Your task to perform on an android device: Share the Office document 2023 with my friend Natalie Larson on the Drive from the Docs app.
Image 0: 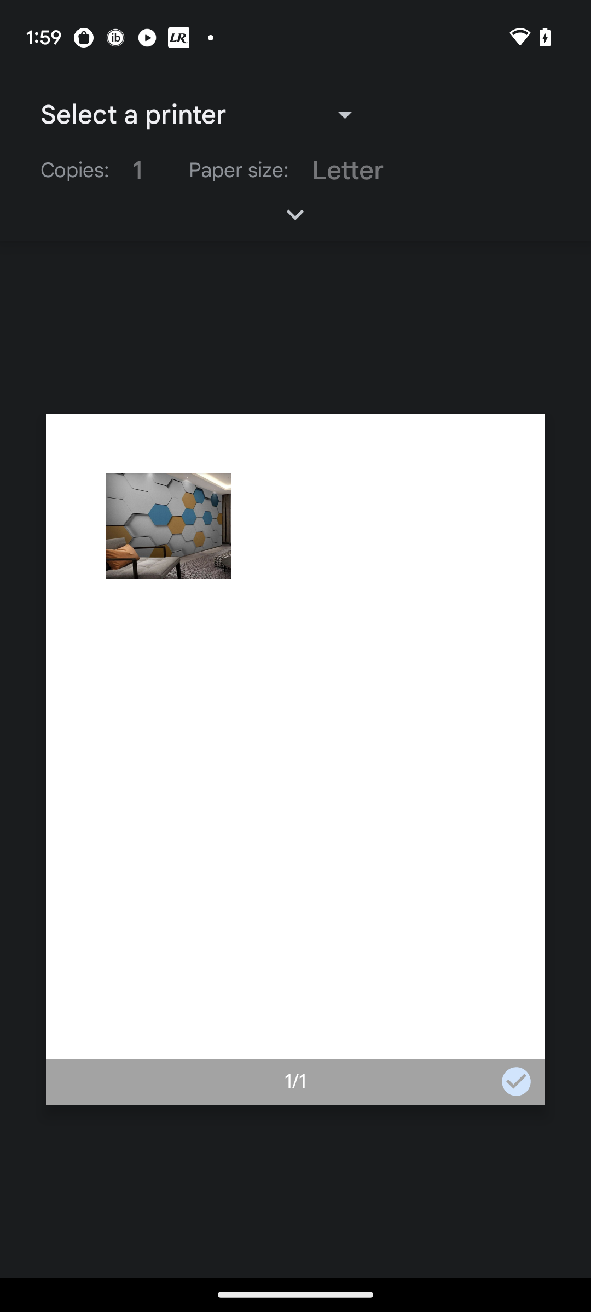
go back to the previous page.
Step 0: press back button
Image 1: 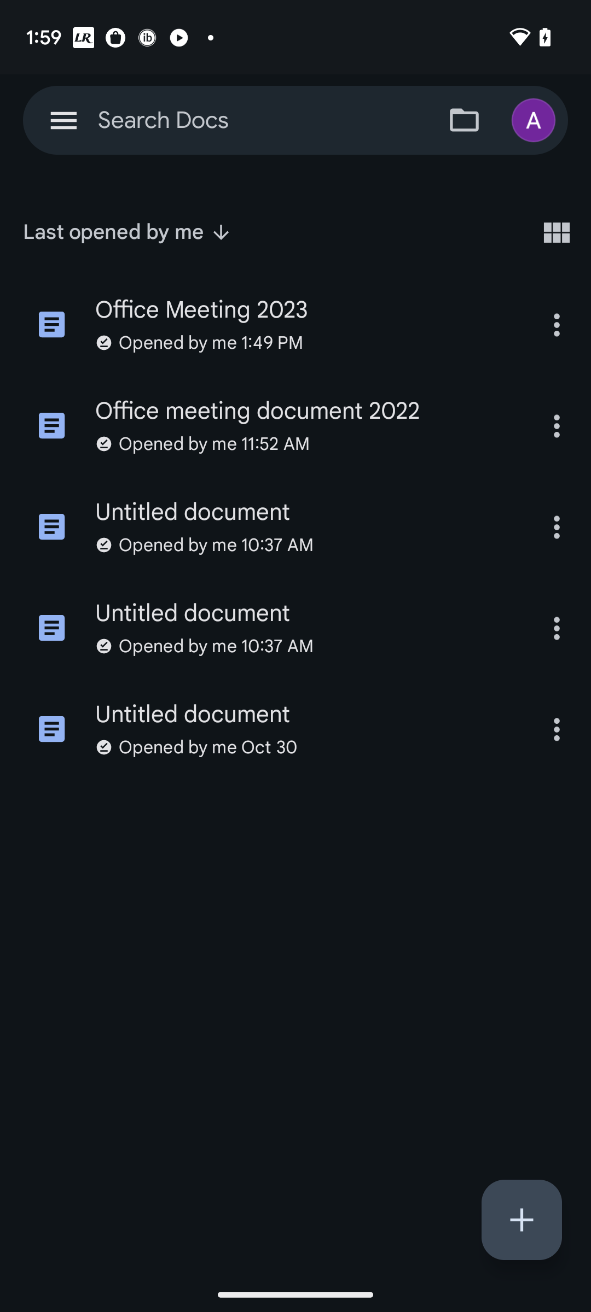
Click on the Three dots on the Right side of the Office document 2023.
Step 1: click (556, 325)
Image 2: 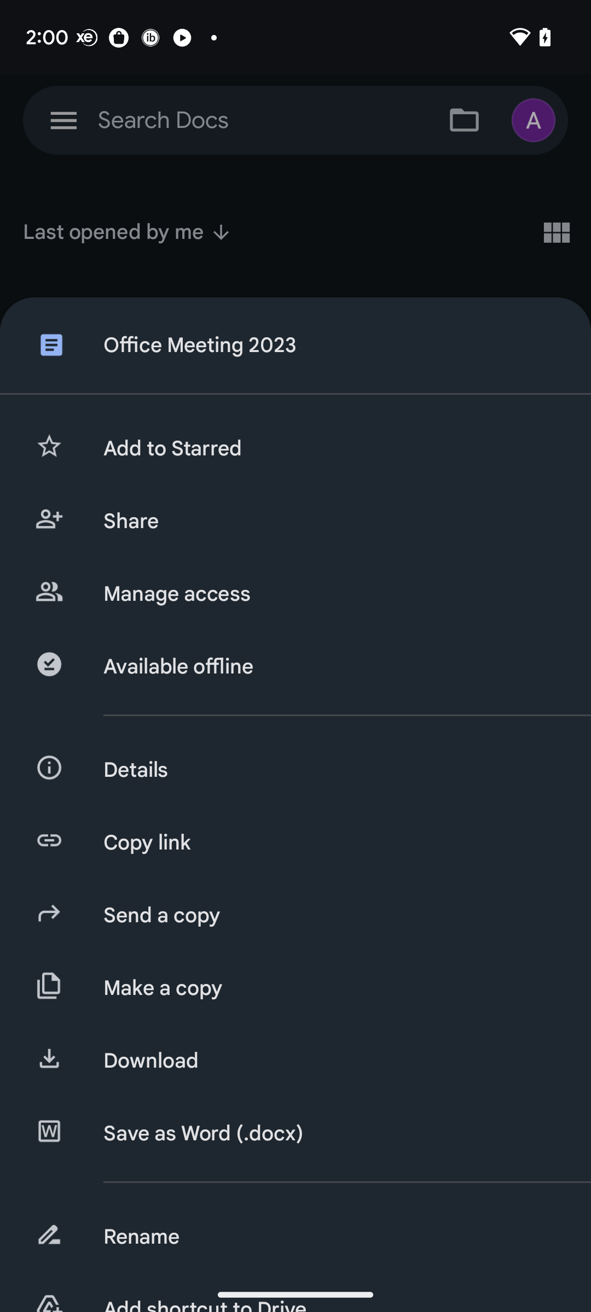
Click on the share tab.
Step 2: click (329, 521)
Image 3: 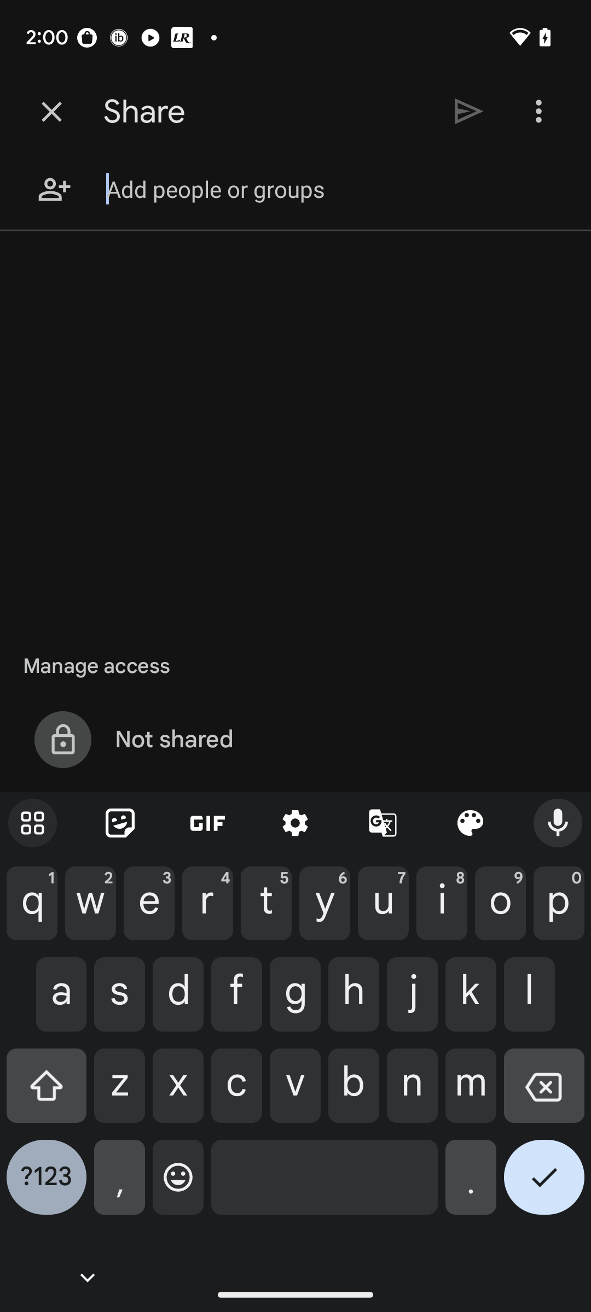
Type "Natalie larson" in the input box.
Step 3: type "Natalie larson"
Image 4: 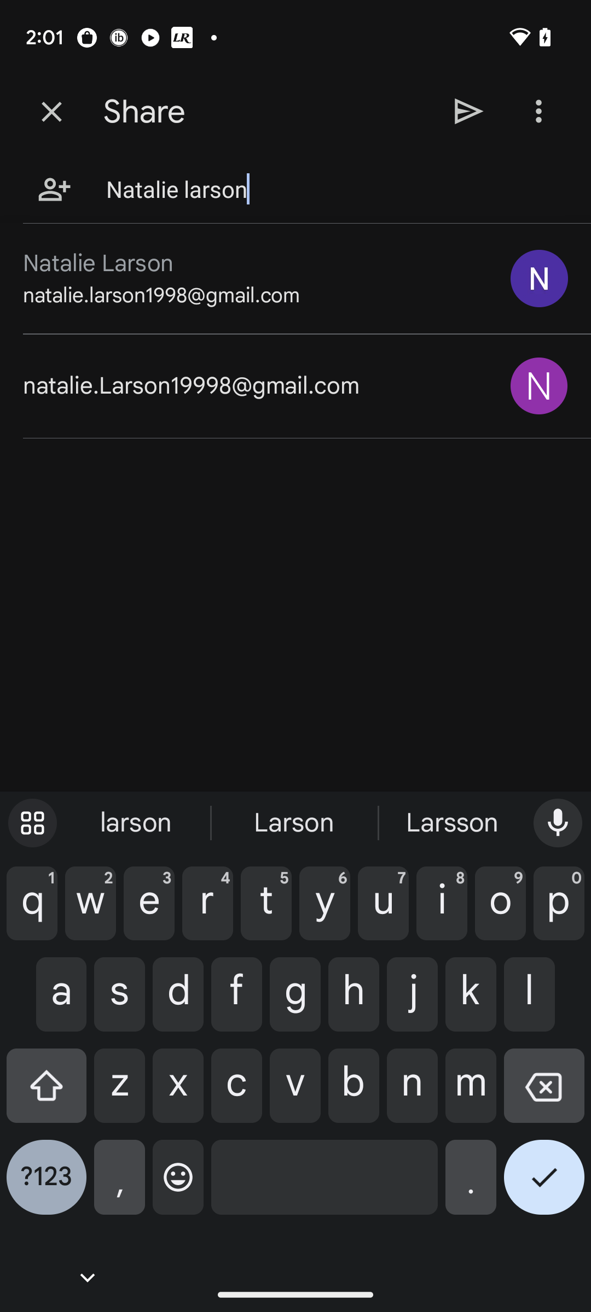
Click on the first tab
Step 4: click (258, 263)
Image 5: 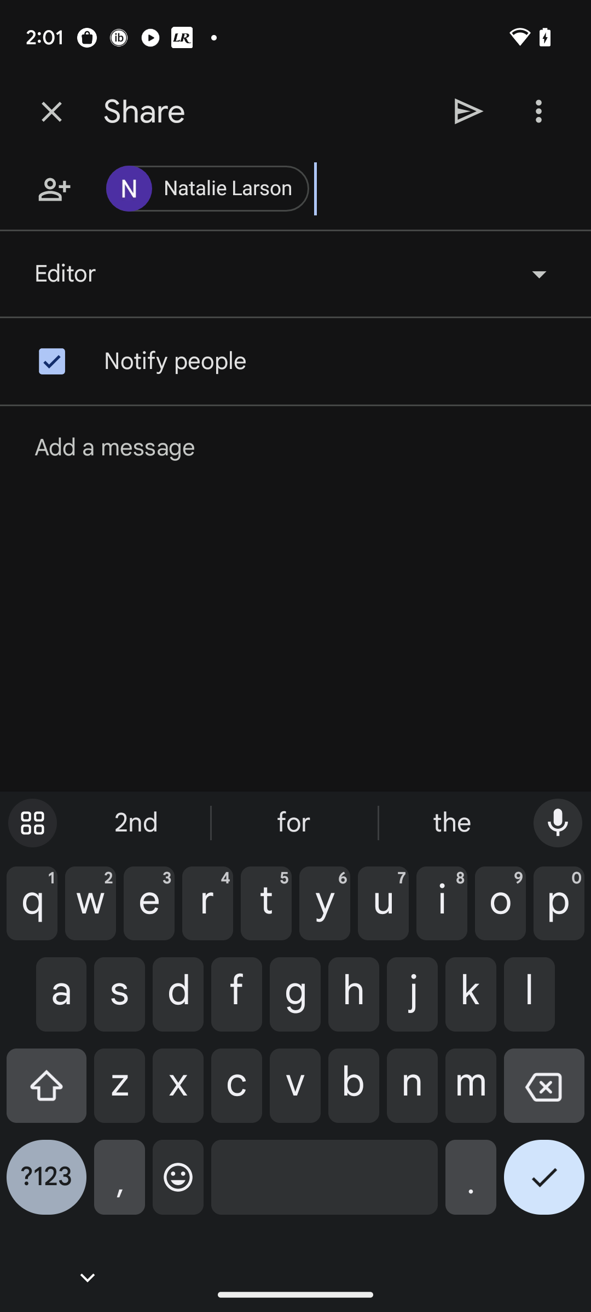
Click on the send icon
Step 5: click (469, 111)
Image 6: 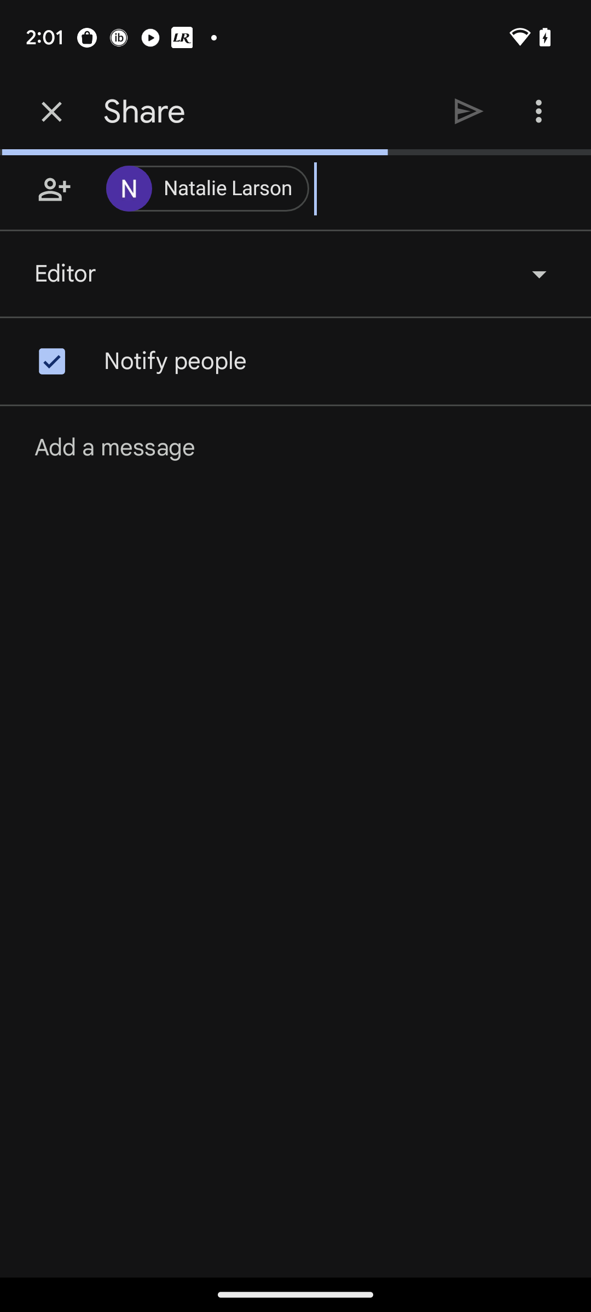
Click on the send icon
Step 6: wait